Your task to perform on an android device: I have an official trip to Brussels,Belgium, planned. Use the flixbus app,locate a single passenger bus from Antwerp to Brussels, Belgium, on November 20.
Image 0: 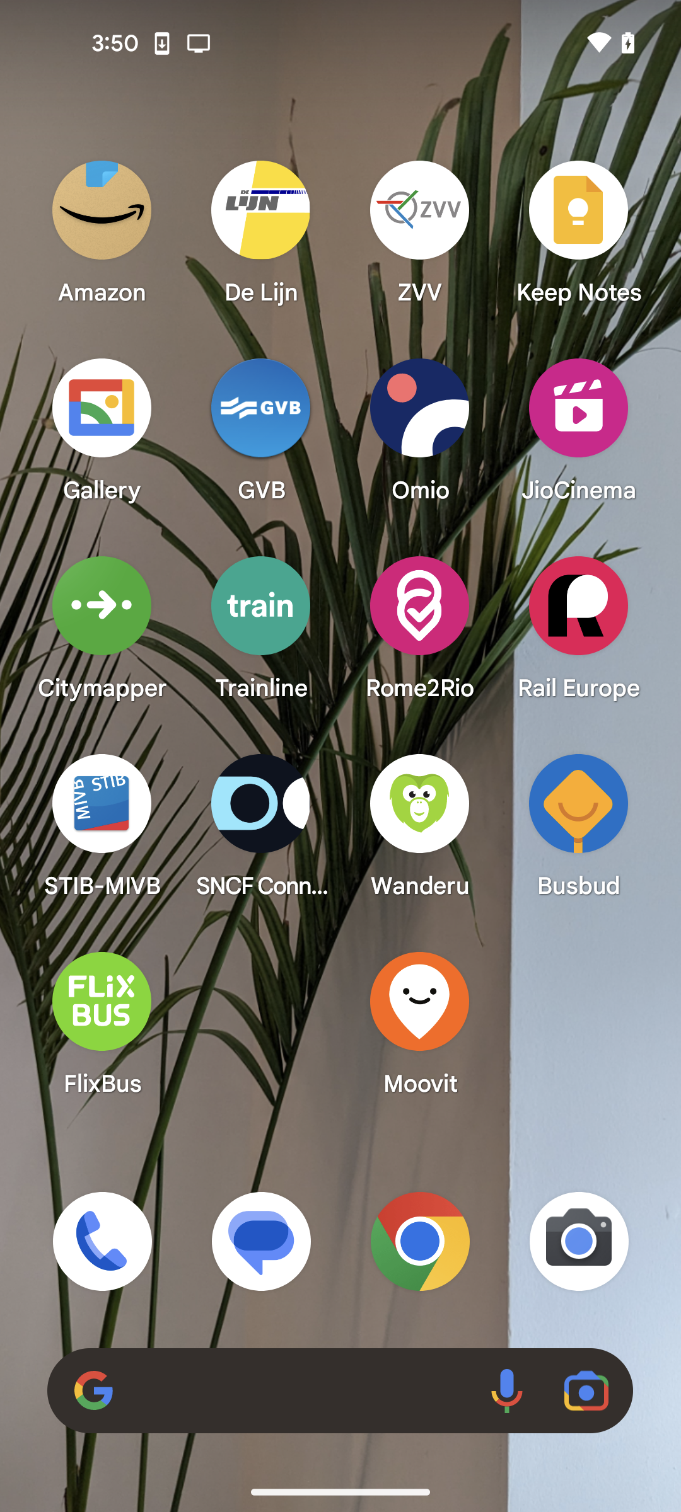
Open the flixbus app
Step 0: open app "FlixBus"
Image 1: 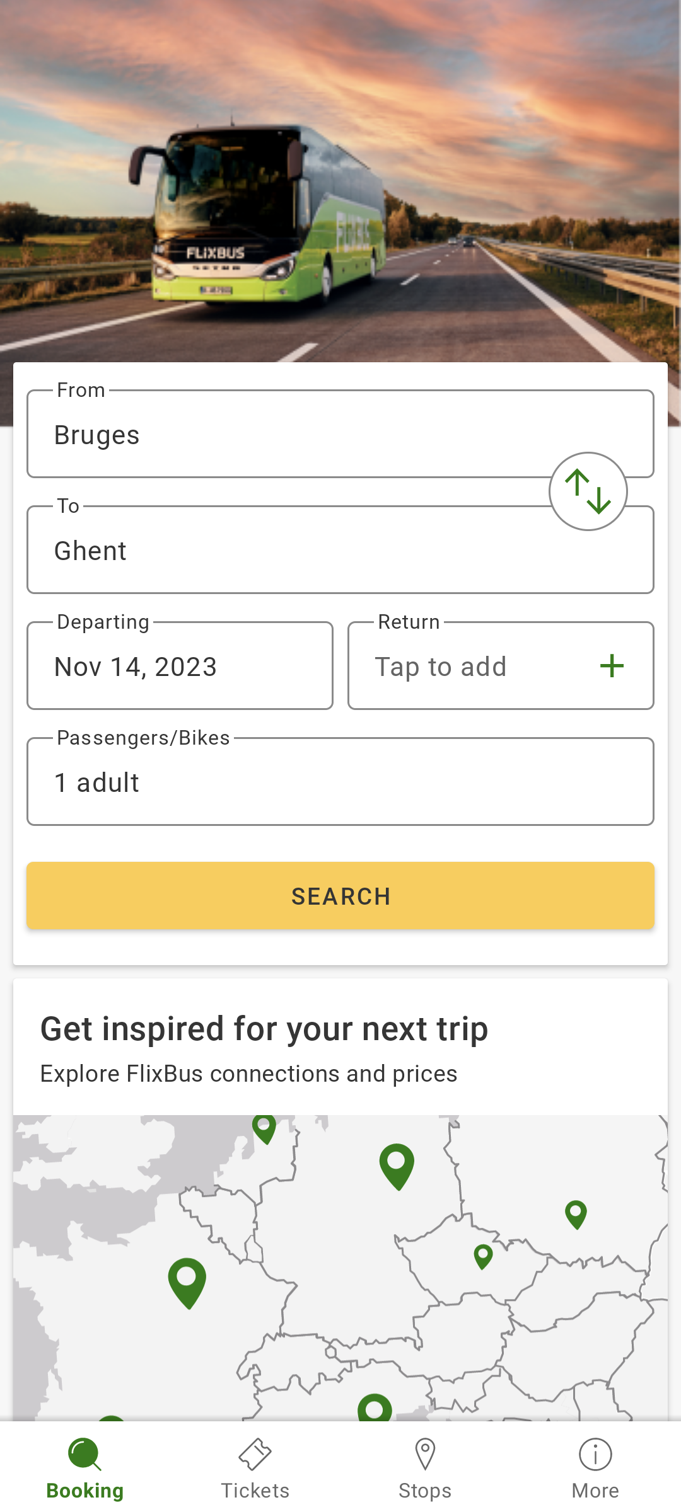
Tap on the departure search bar
Step 1: click (340, 433)
Image 2: 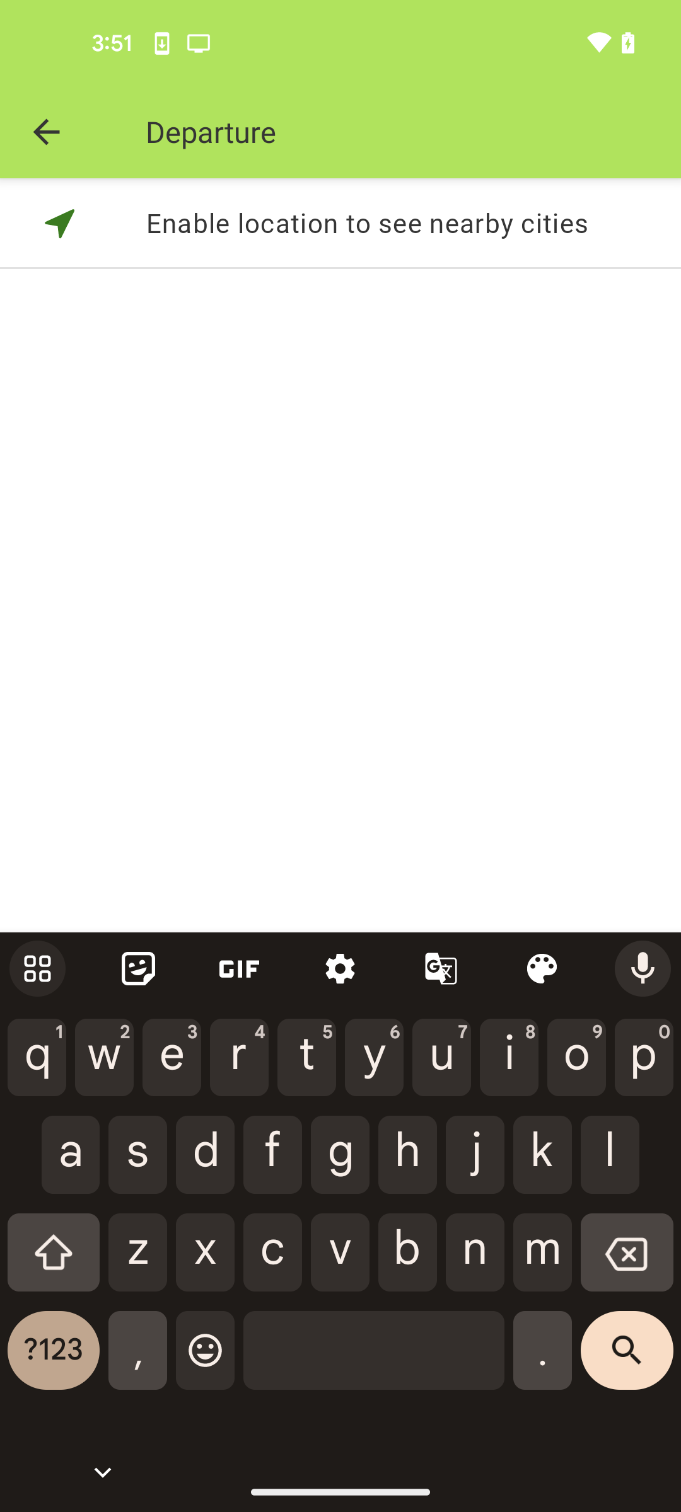
Search the departure to Antwerp
Step 2: type "Antwerp"
Image 3: 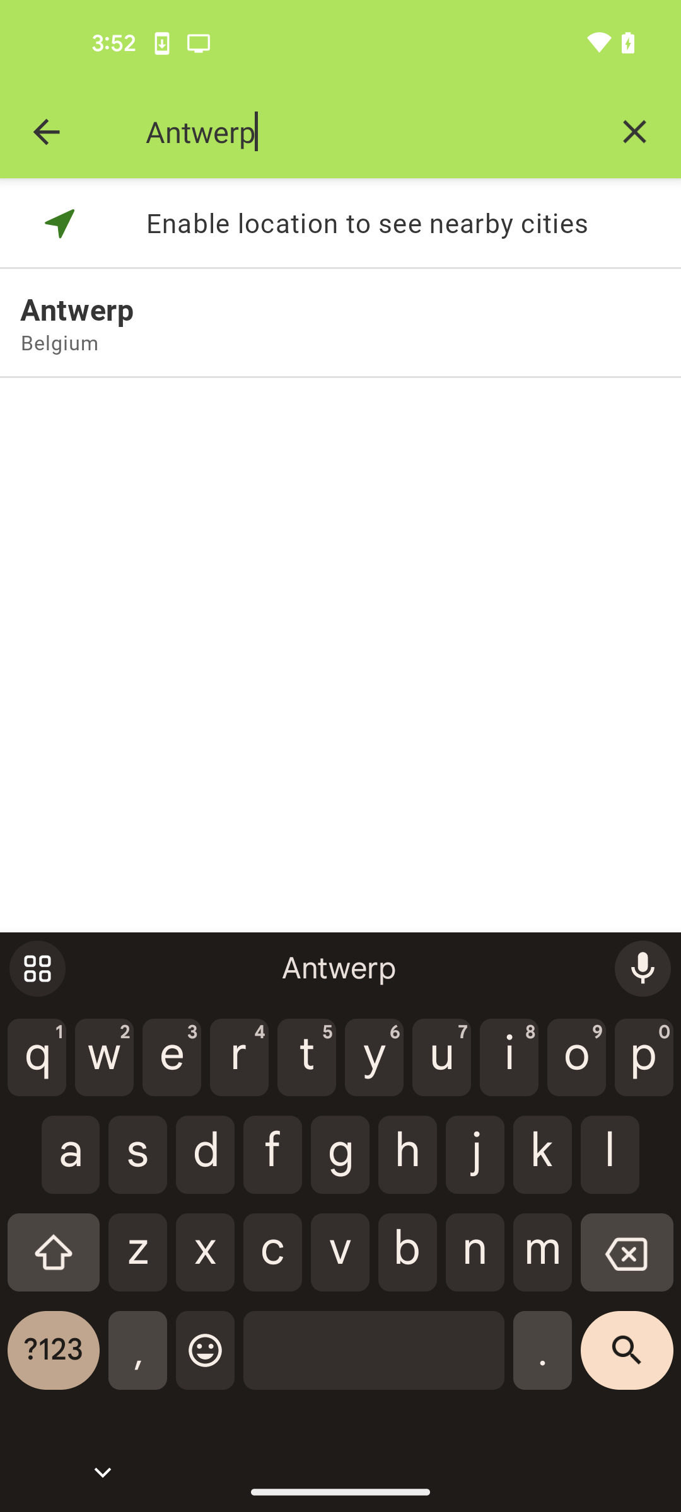
Select the first search result
Step 3: click (340, 309)
Image 4: 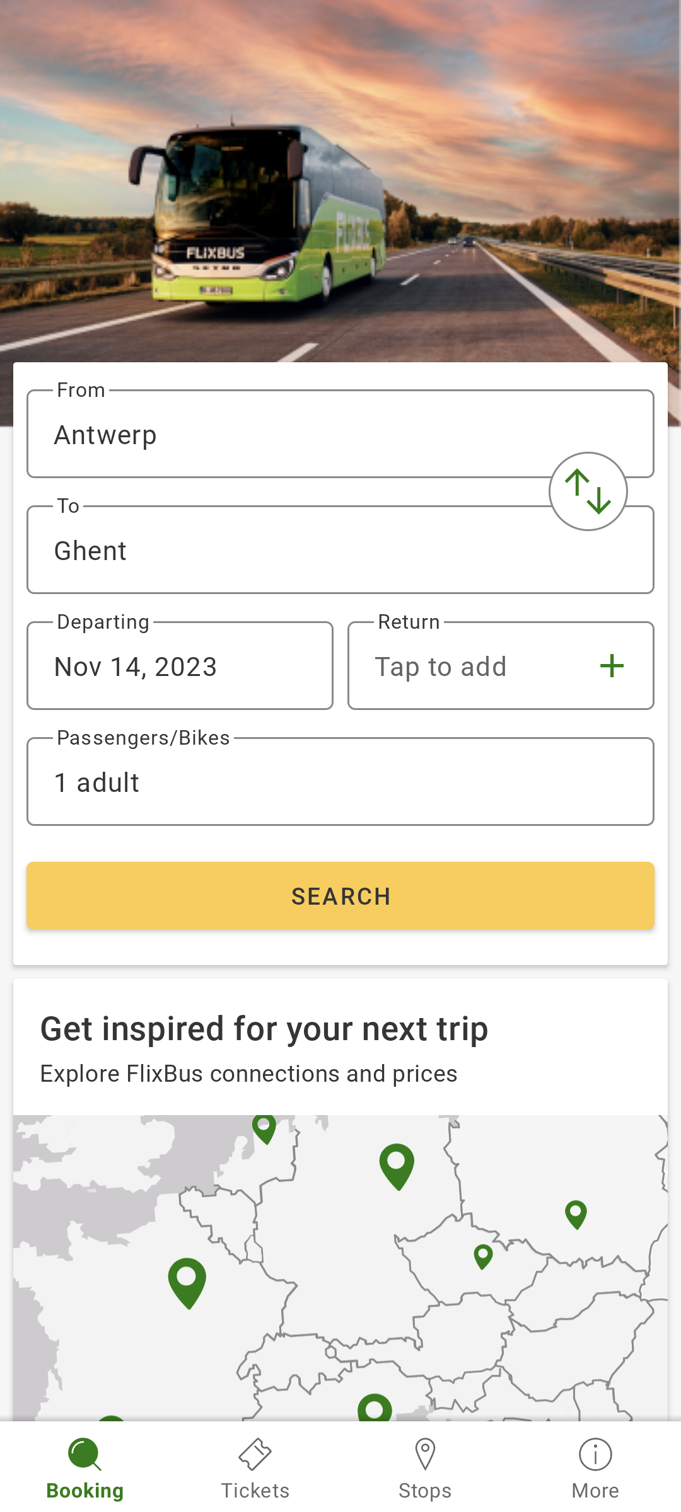
Tap on the destination search bar
Step 4: click (340, 549)
Image 5: 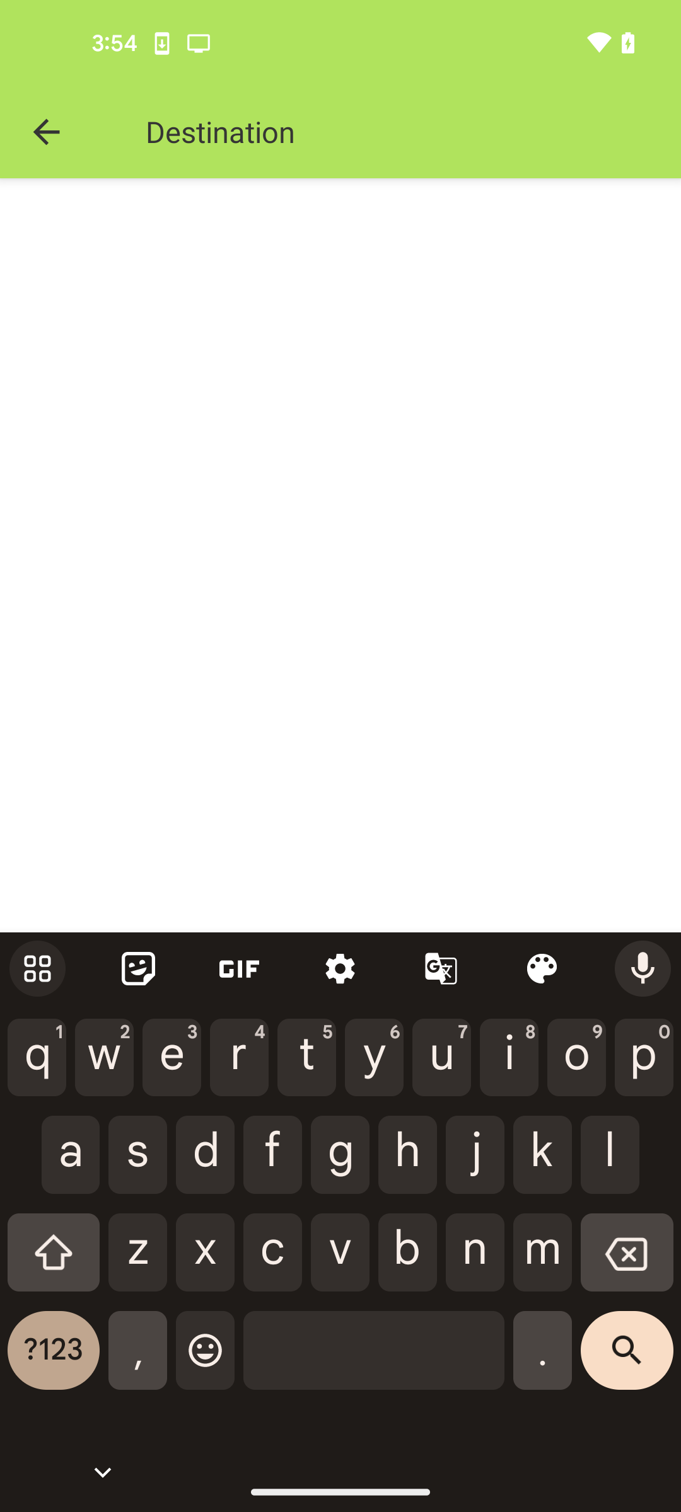
Search the destination to brussels
Step 5: type "Brussels"
Image 6: 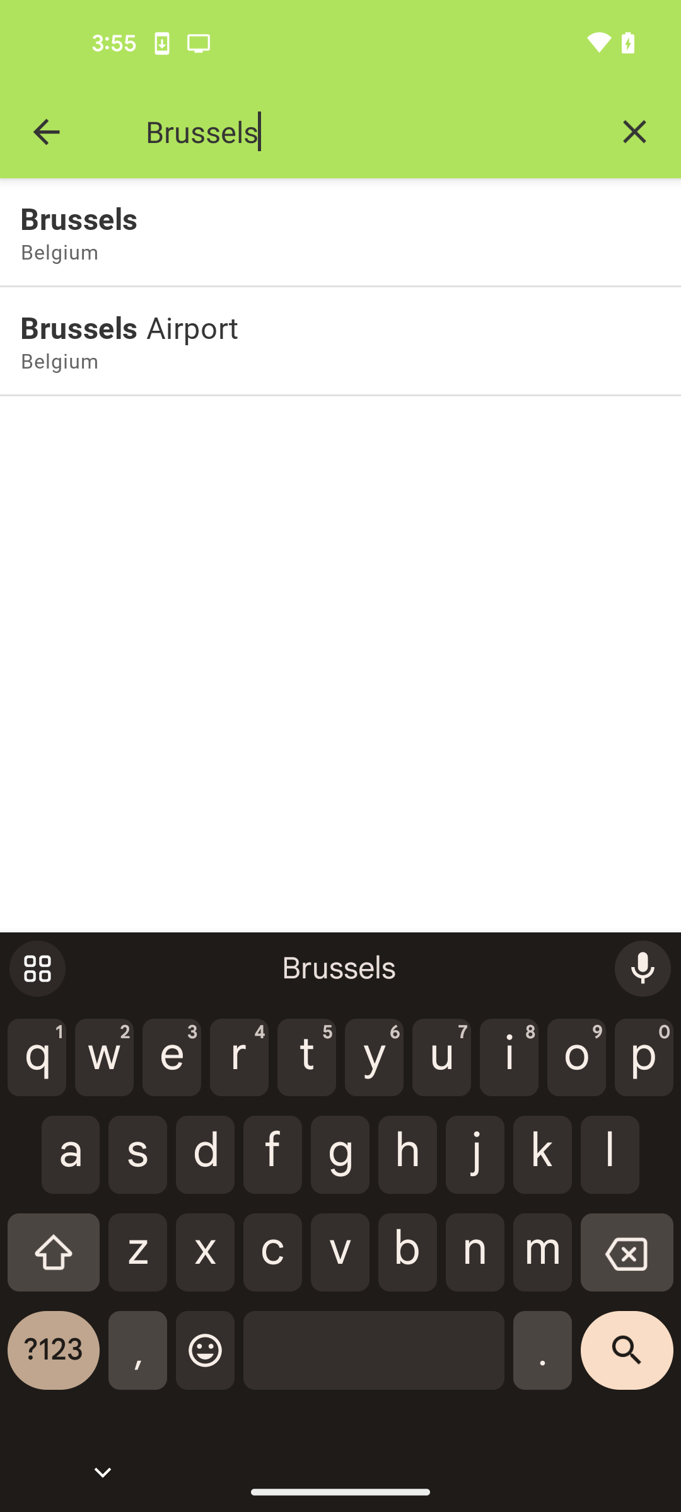
Select the first search result
Step 6: click (340, 218)
Image 7: 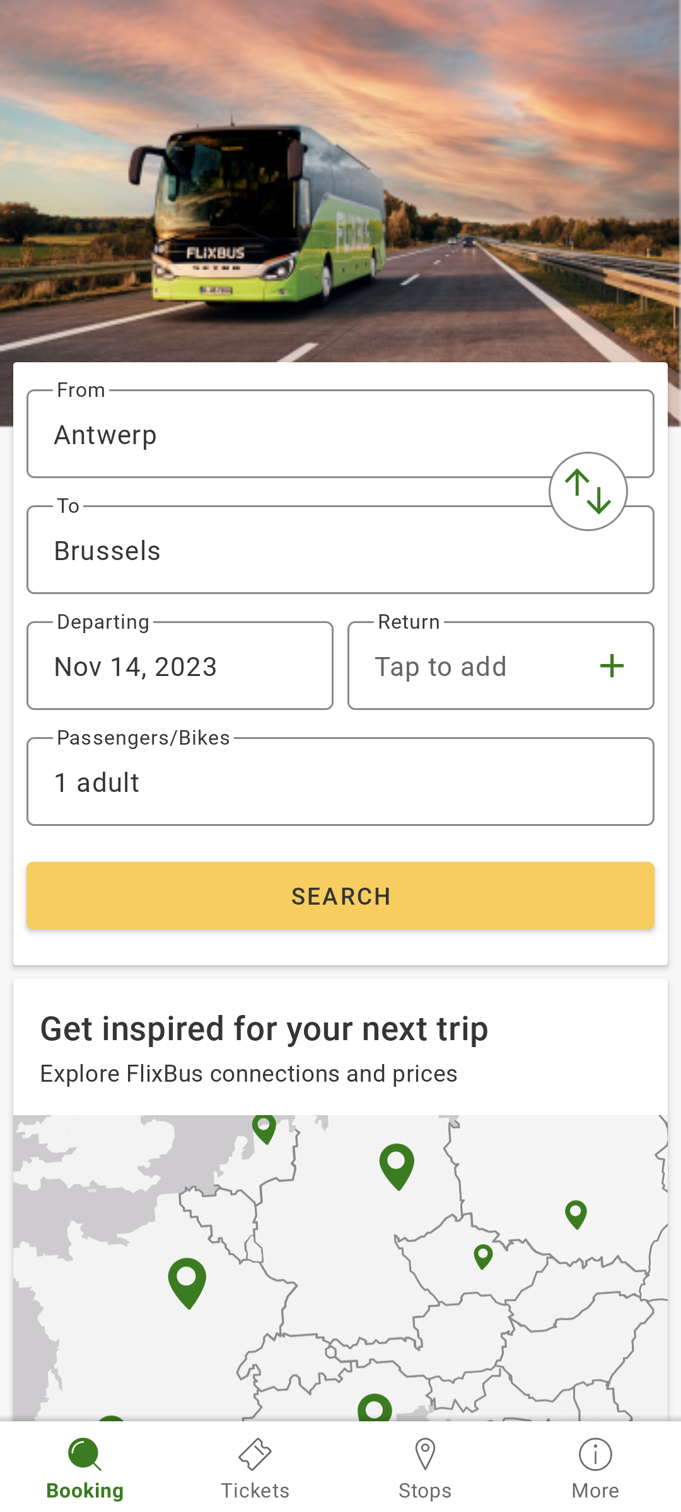
Tap on the departing date option
Step 7: click (180, 665)
Image 8: 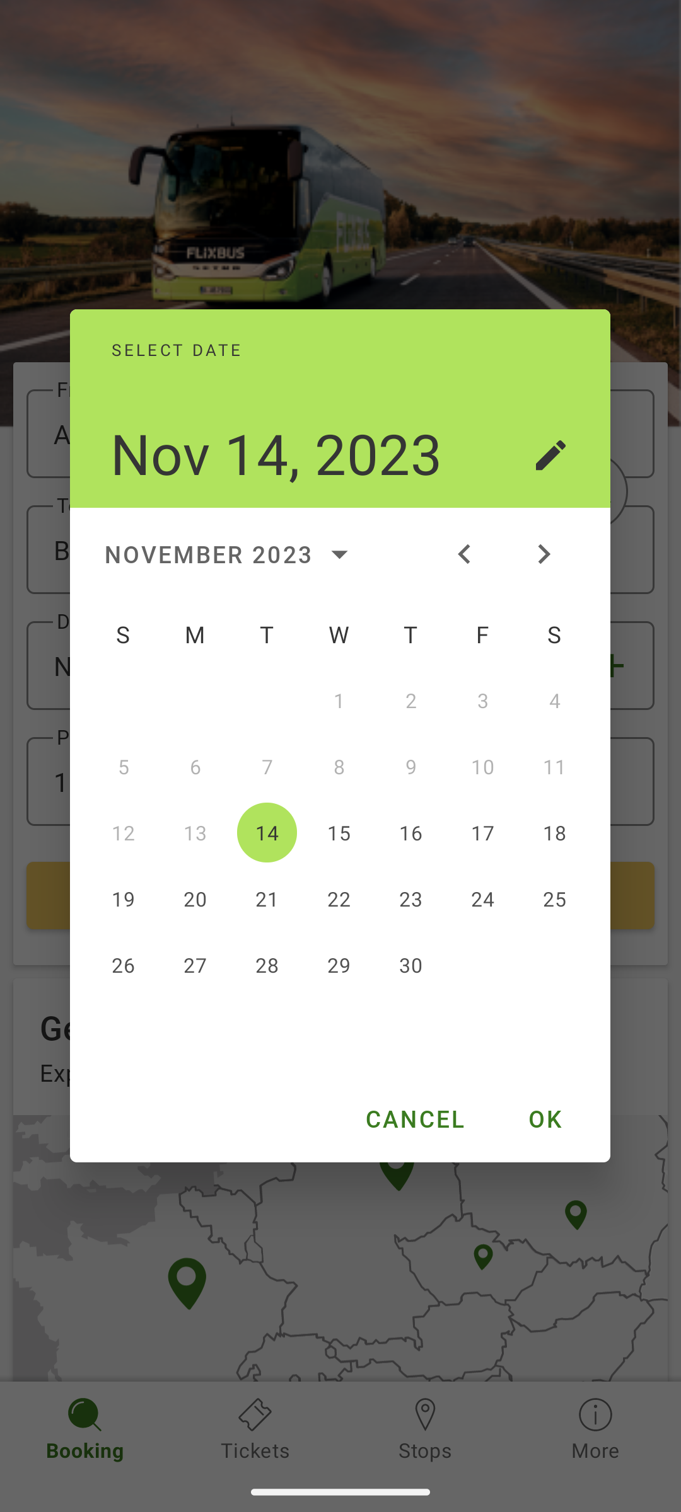
Select the date to 20 november
Step 8: click (195, 898)
Image 9: 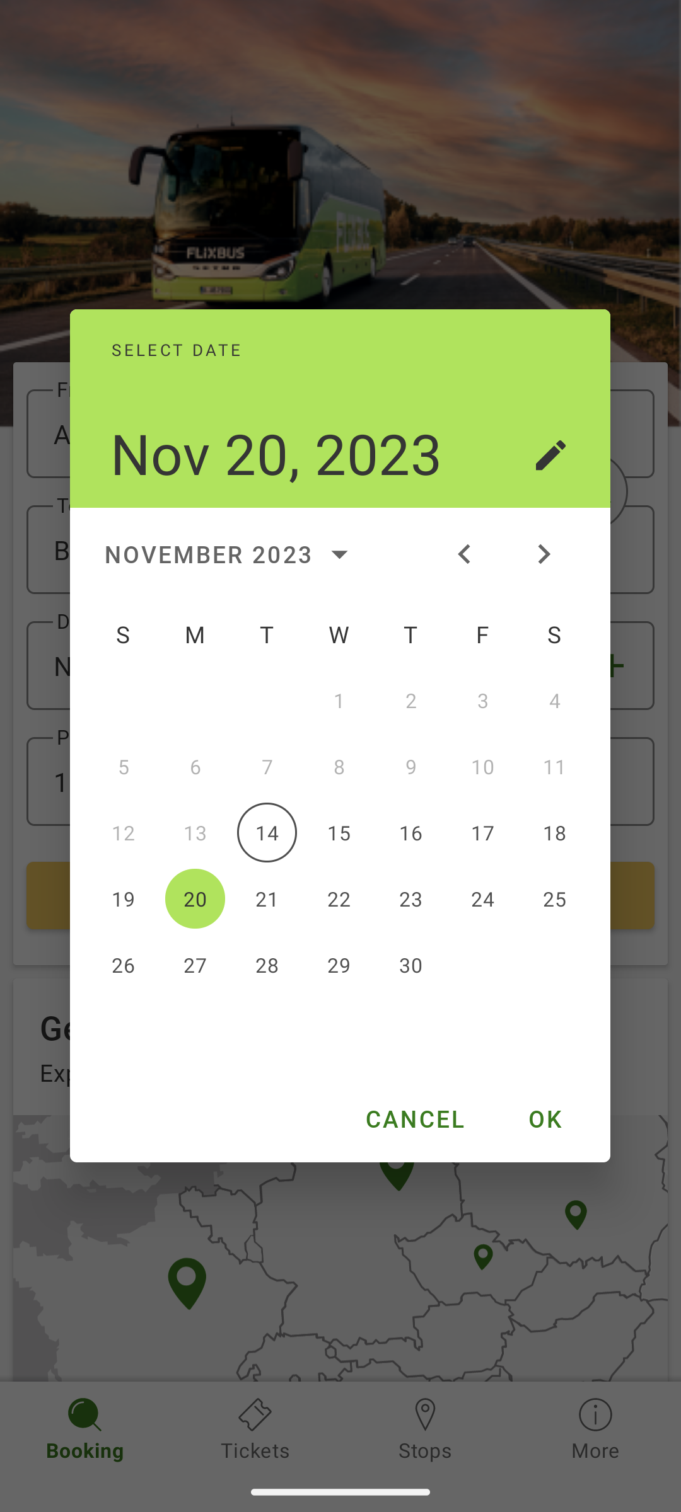
Tap on the ok option
Step 9: click (544, 1119)
Image 10: 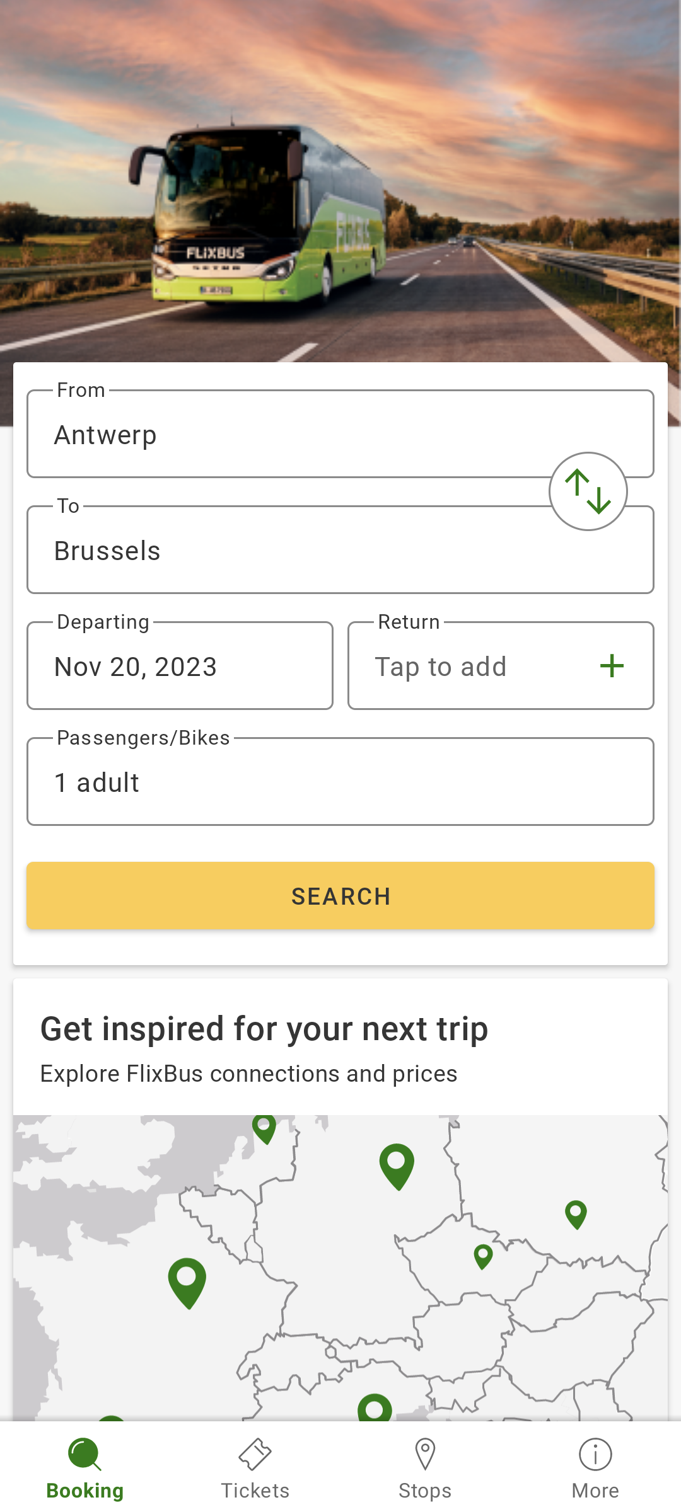
Tap on the search button
Step 10: click (340, 895)